Your task to perform on an android device: Add the blue color shading above the solar panels in the current sketch on the Sketchbook app.
Image 0: 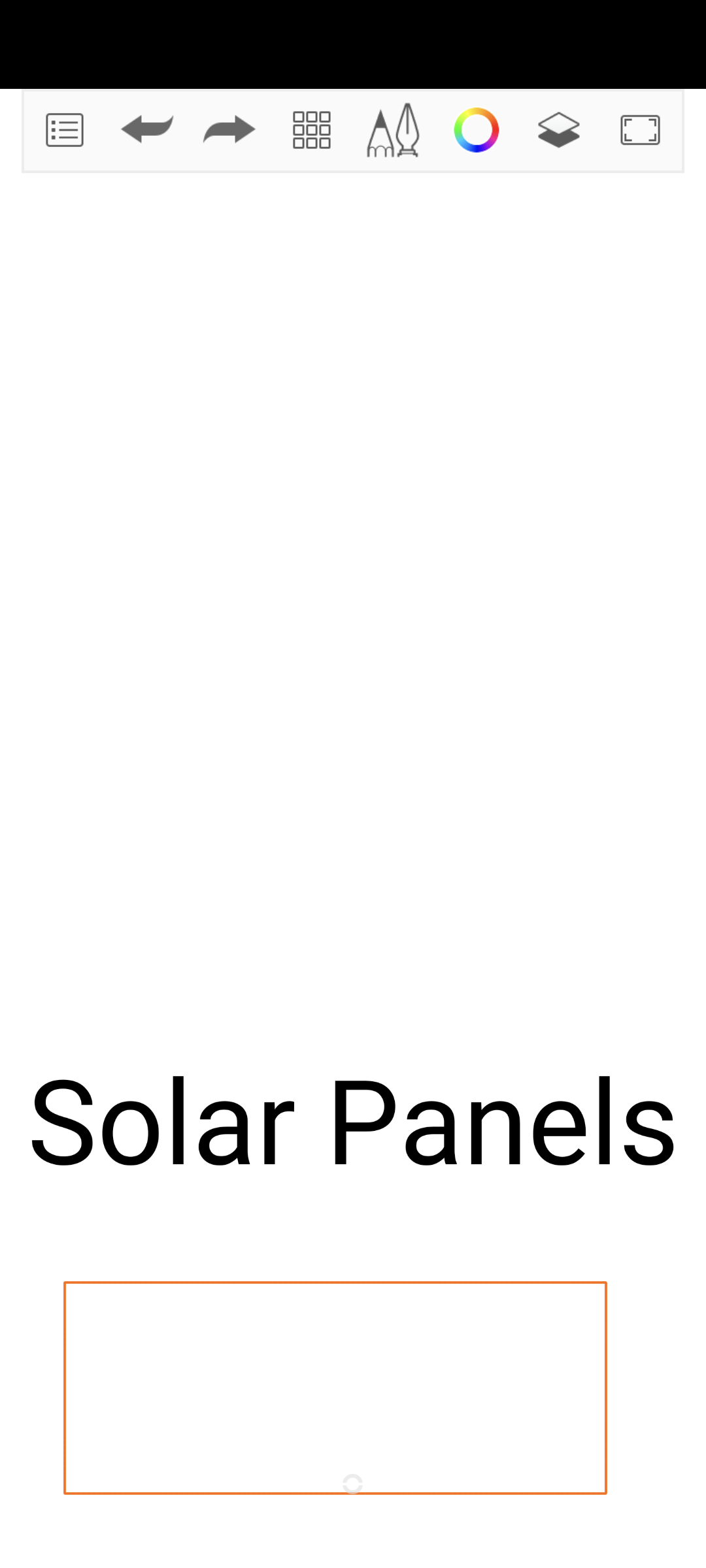
Click on the color palette at the top of the screen. 
Step 0: click (477, 130)
Image 1: 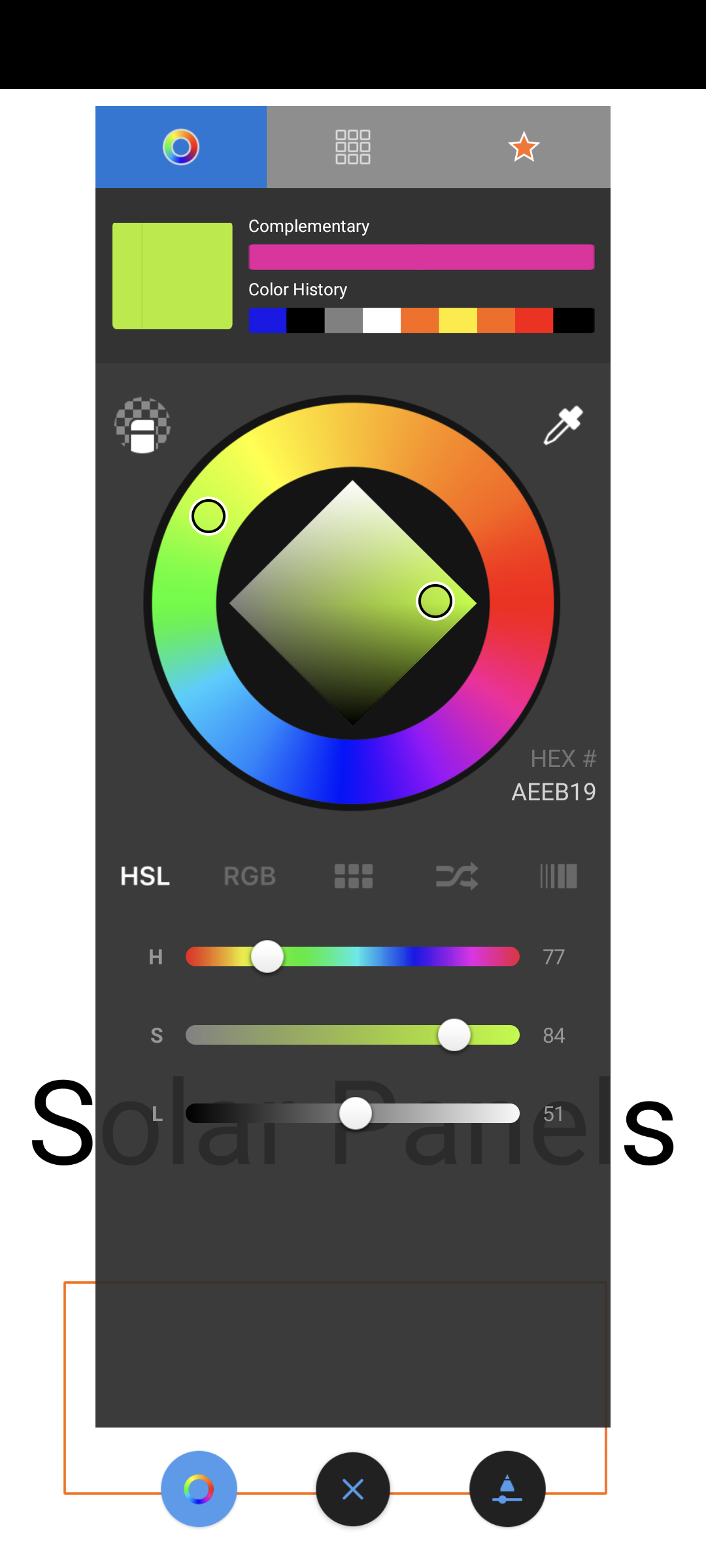
Select the blue color in the outer ring.
Step 1: click (334, 773)
Image 2: 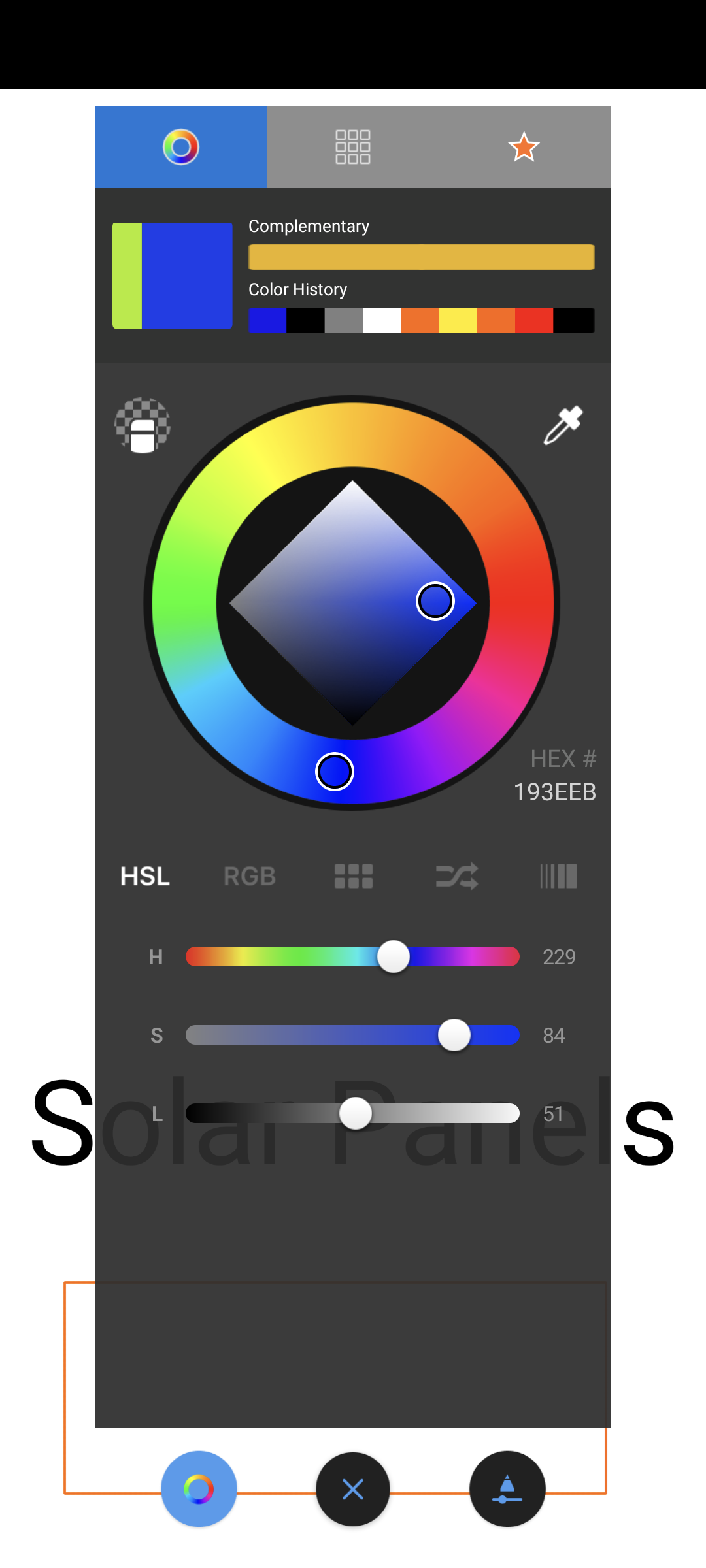
Click on cross at the bottom of the screen.
Step 2: click (352, 1484)
Image 3: 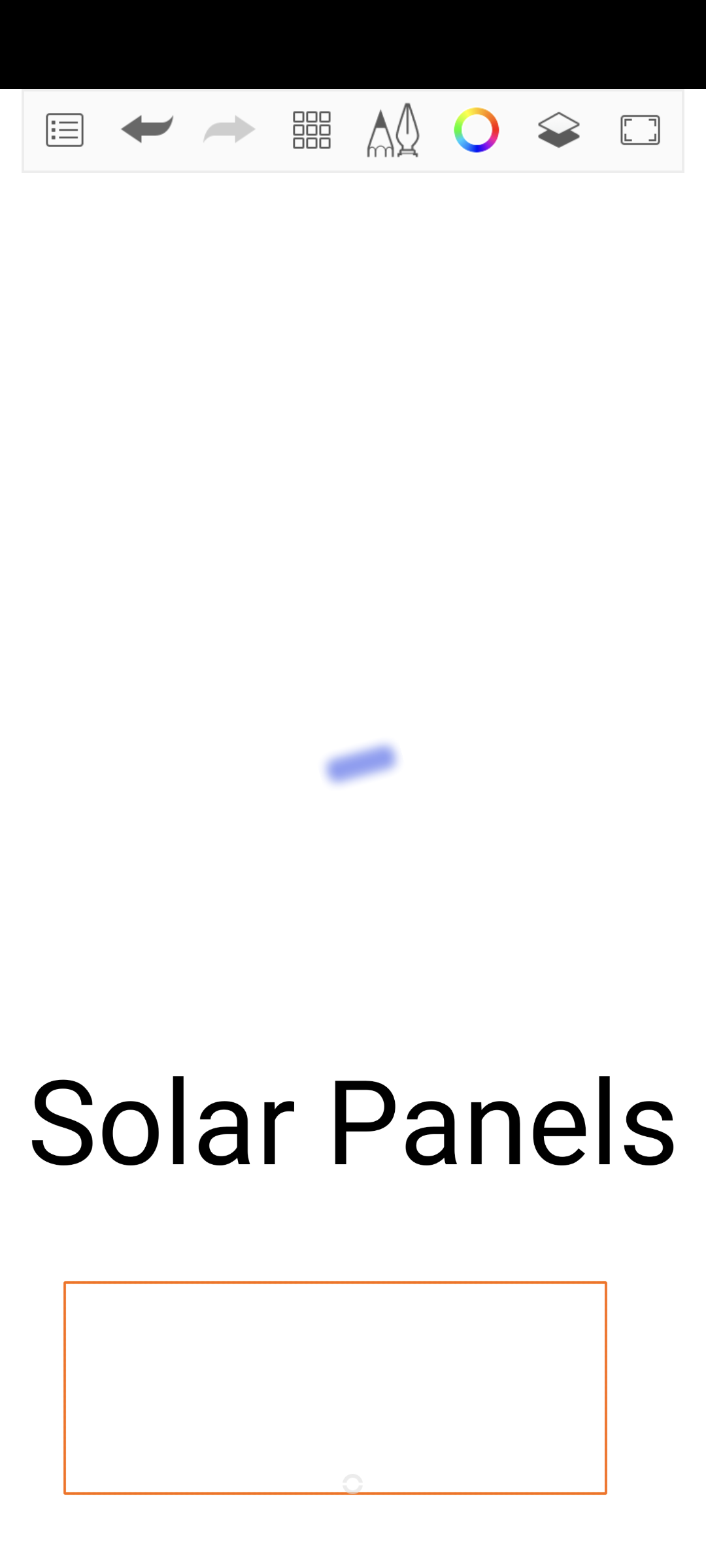
Click on cross at the bottom of the screen.
Step 3: wait
Image 4: 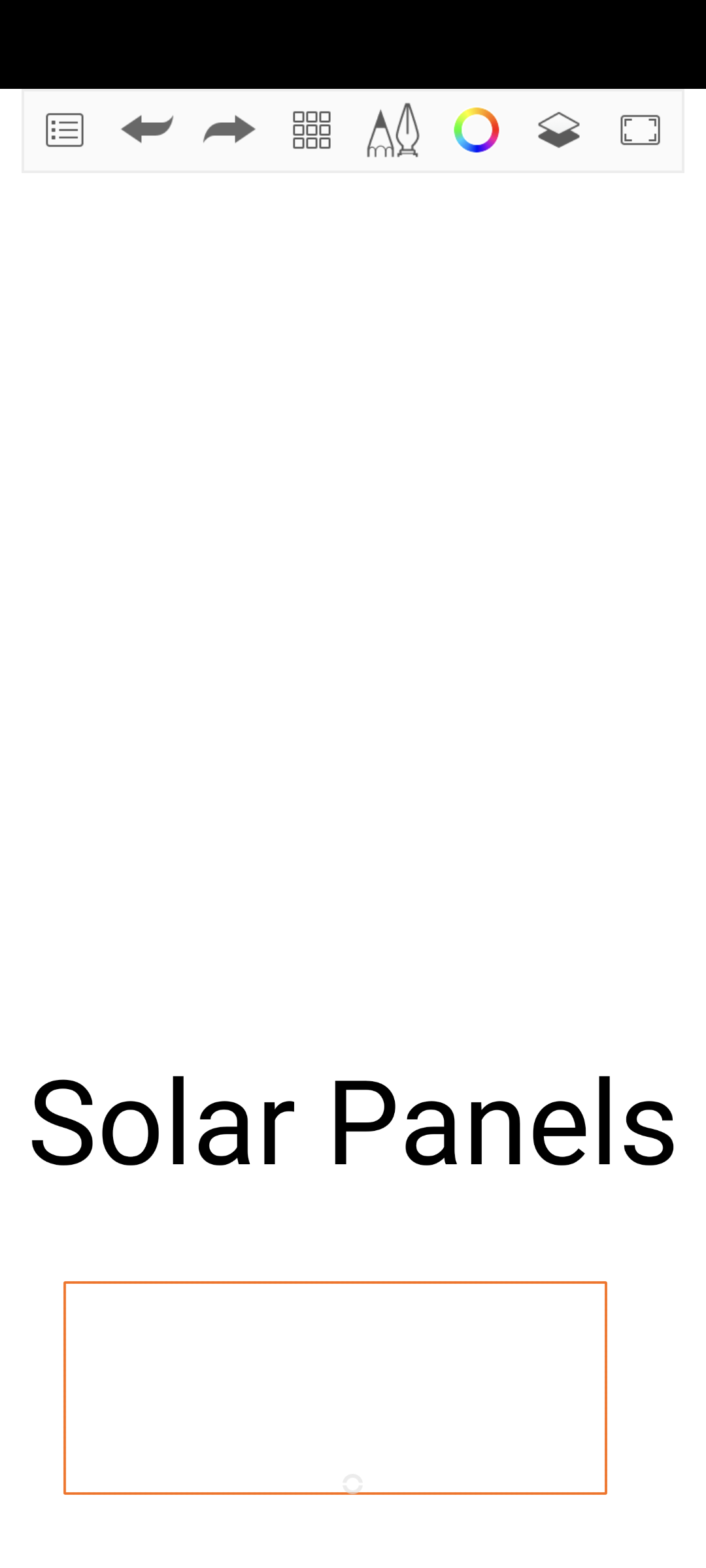
Using the swipe from left to right add the color shade.
Step 4: scroll left
Image 5: 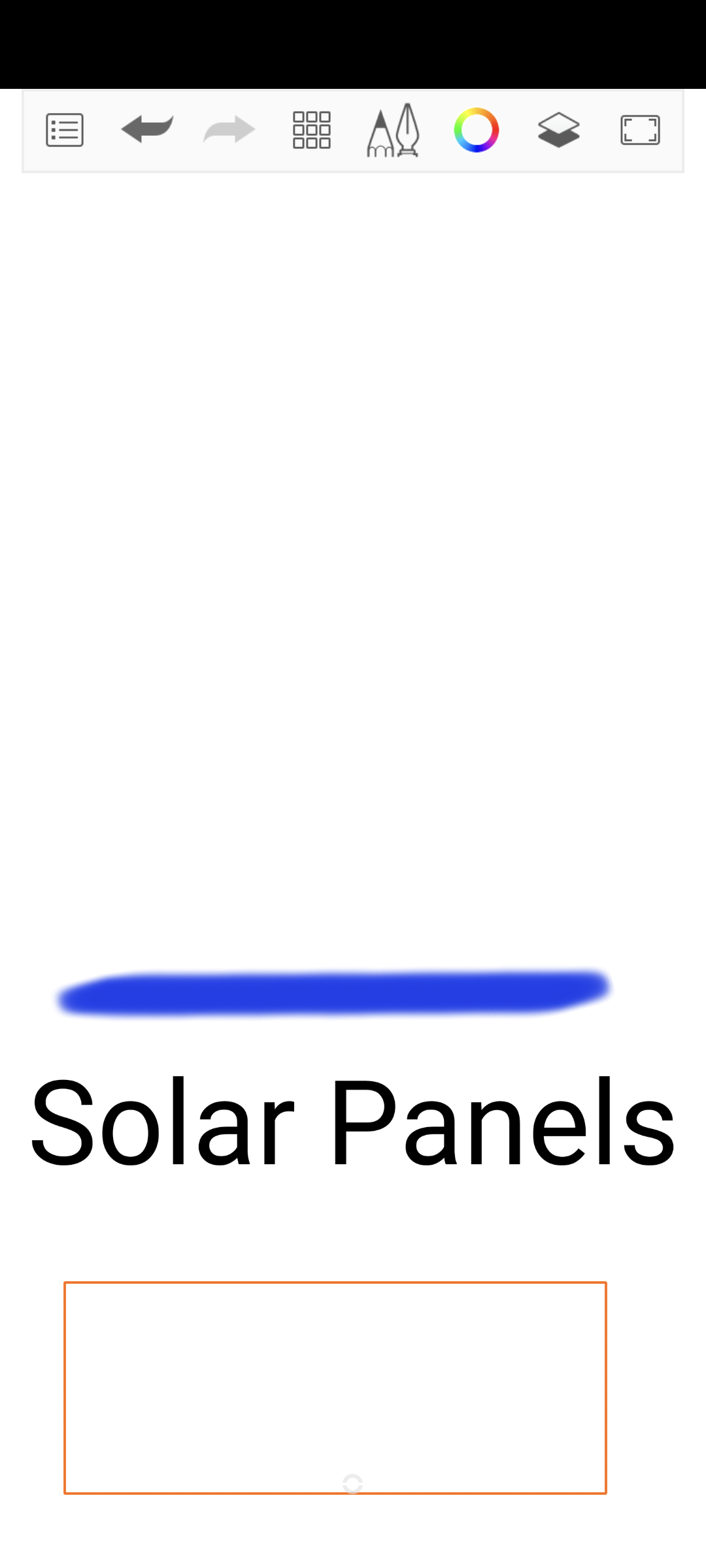
Using the swipe from left to right add the color shade.
Step 5: scroll left
Image 6: 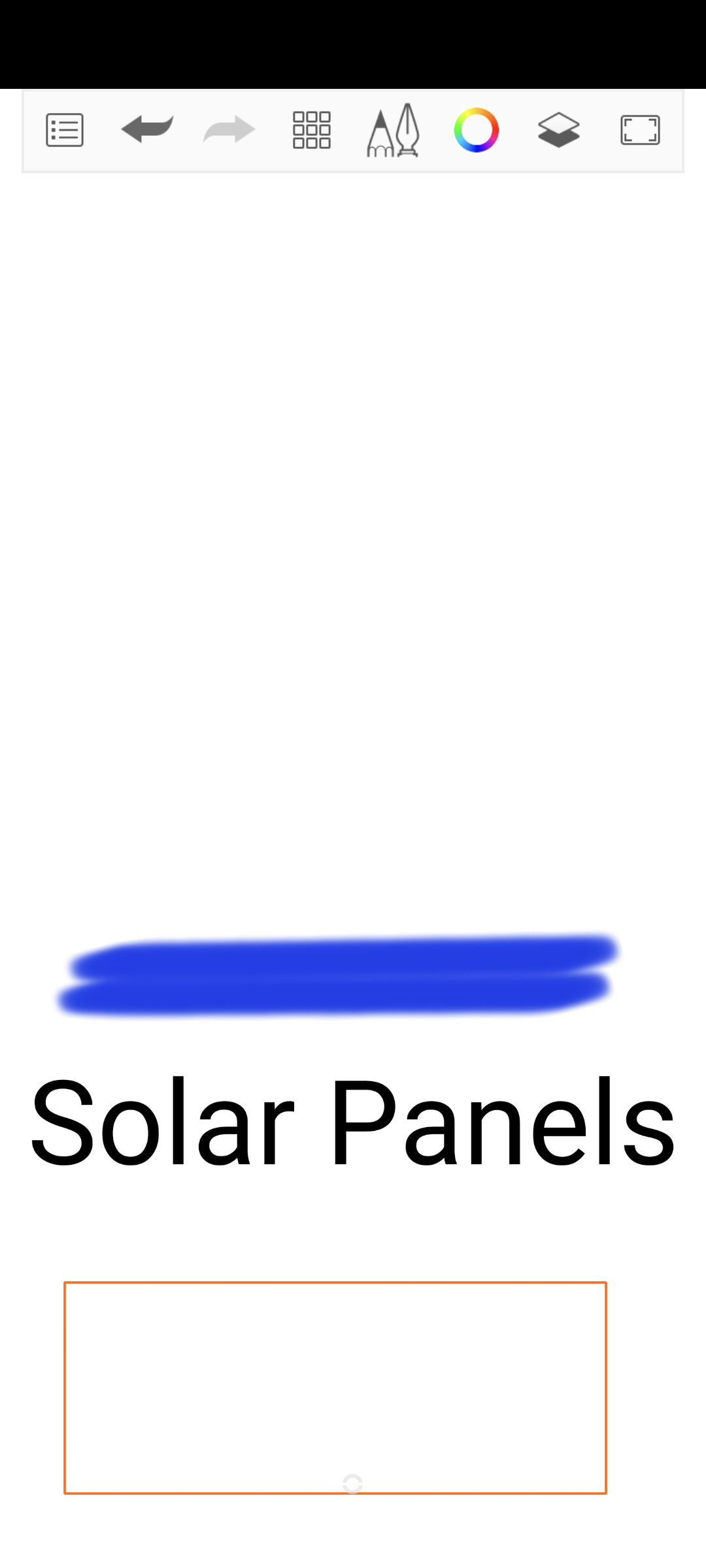
Using the swipe from left to right add the color shade.
Step 6: scroll left
Image 7: 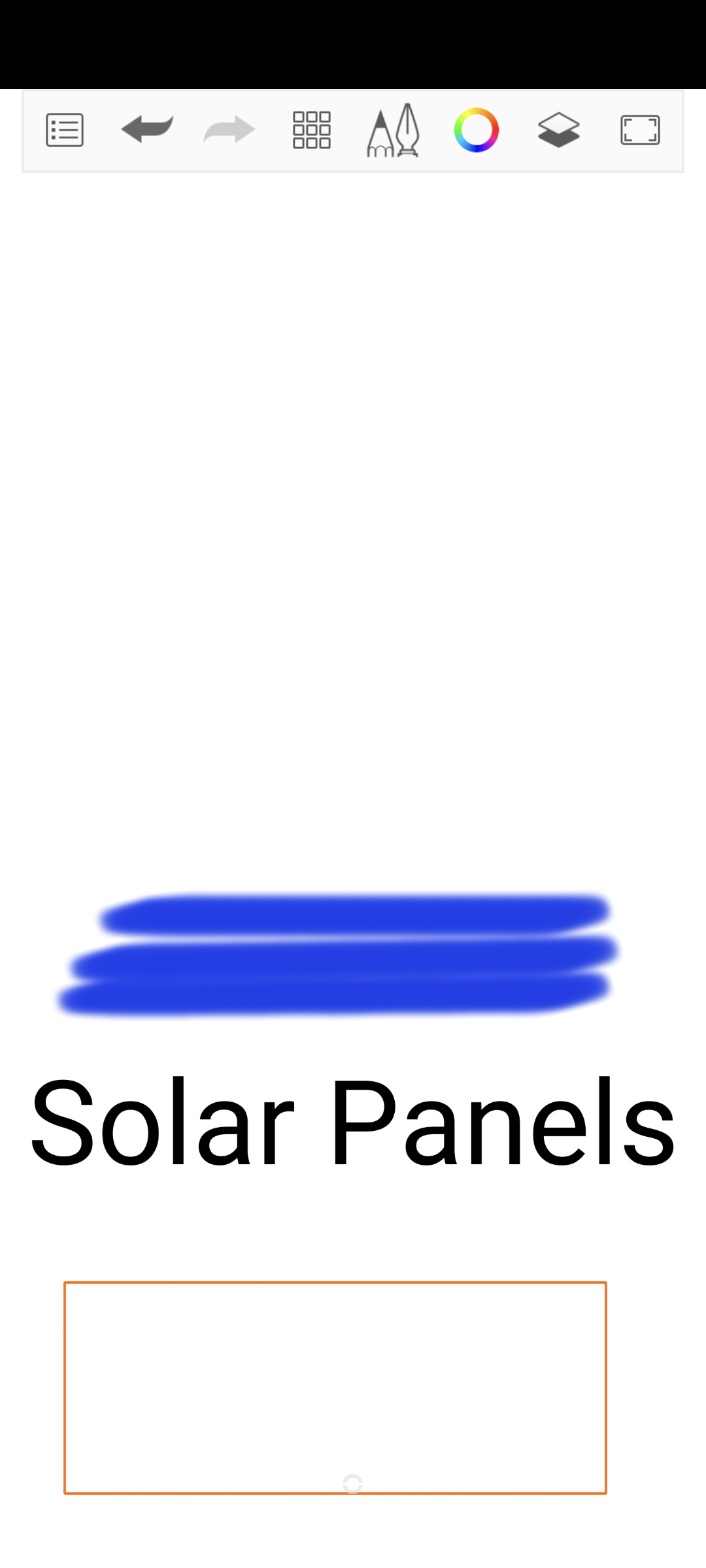
Using the swipe from left to right add the color shade.
Step 7: scroll left